Your task to perform on an android device: Track the status of the 12138 Punjab Mail train from NDLS Delhi to AGC Agra Cantt on November 17 in the Ixigo Trains app.
Image 0: 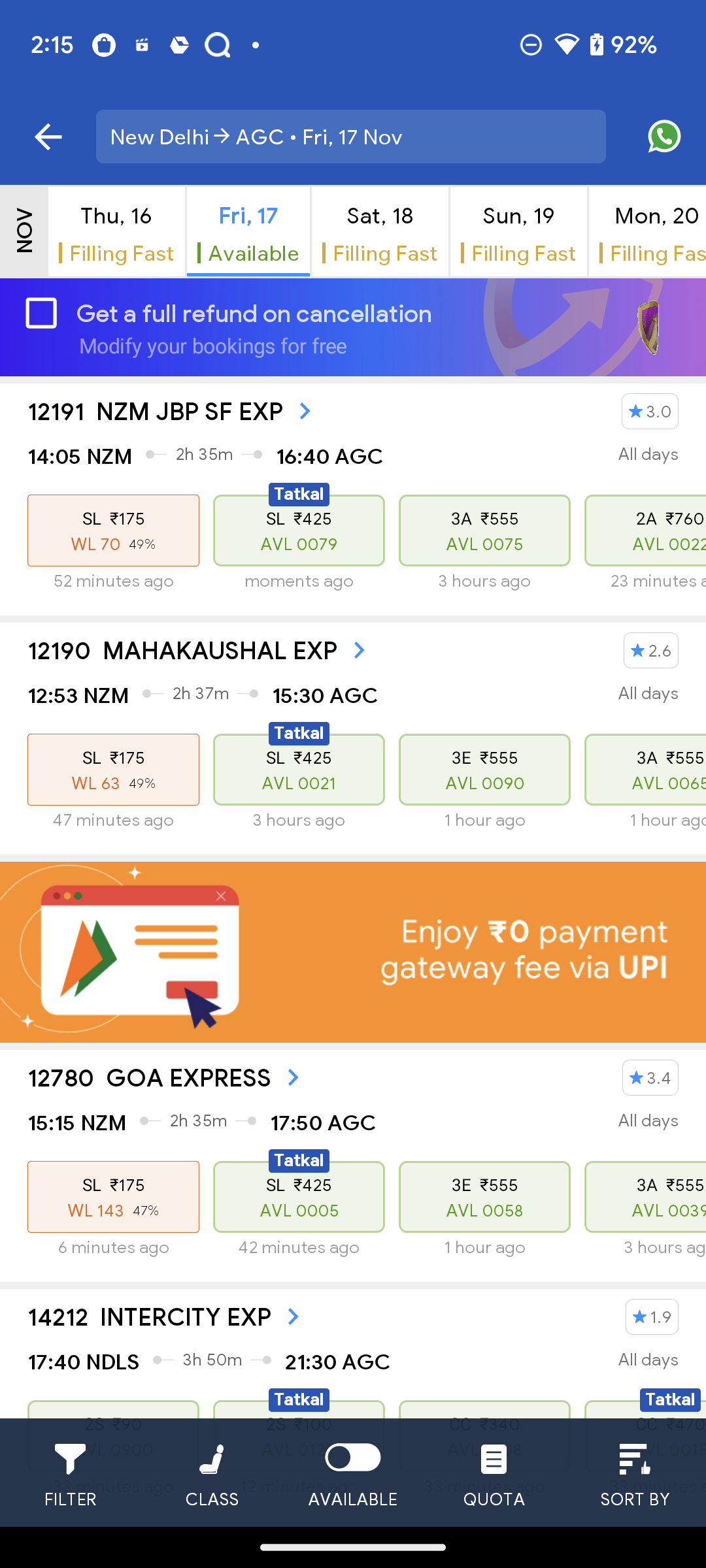
go back to the previous page
Step 0: press back button
Image 1: 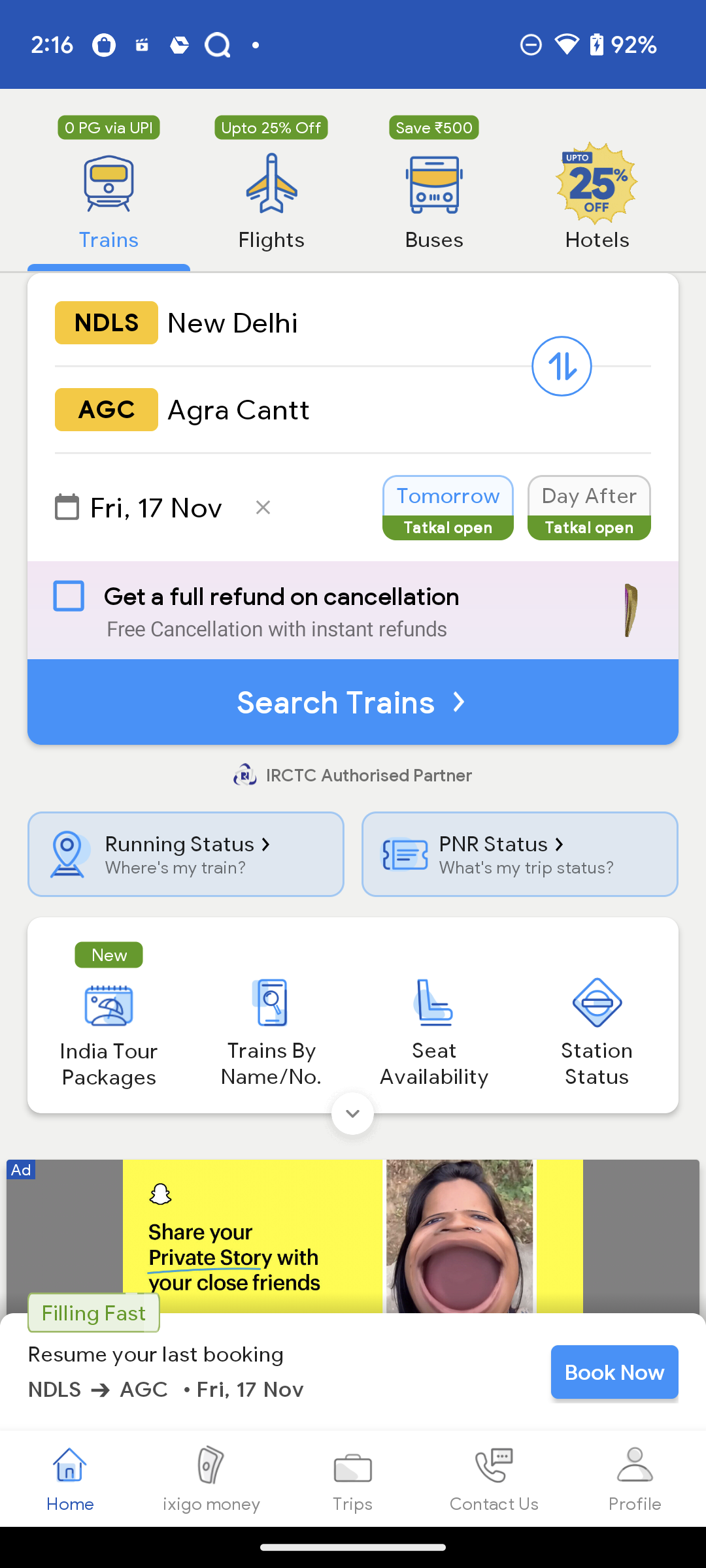
Click on Running Status
Step 1: click (179, 843)
Image 2: 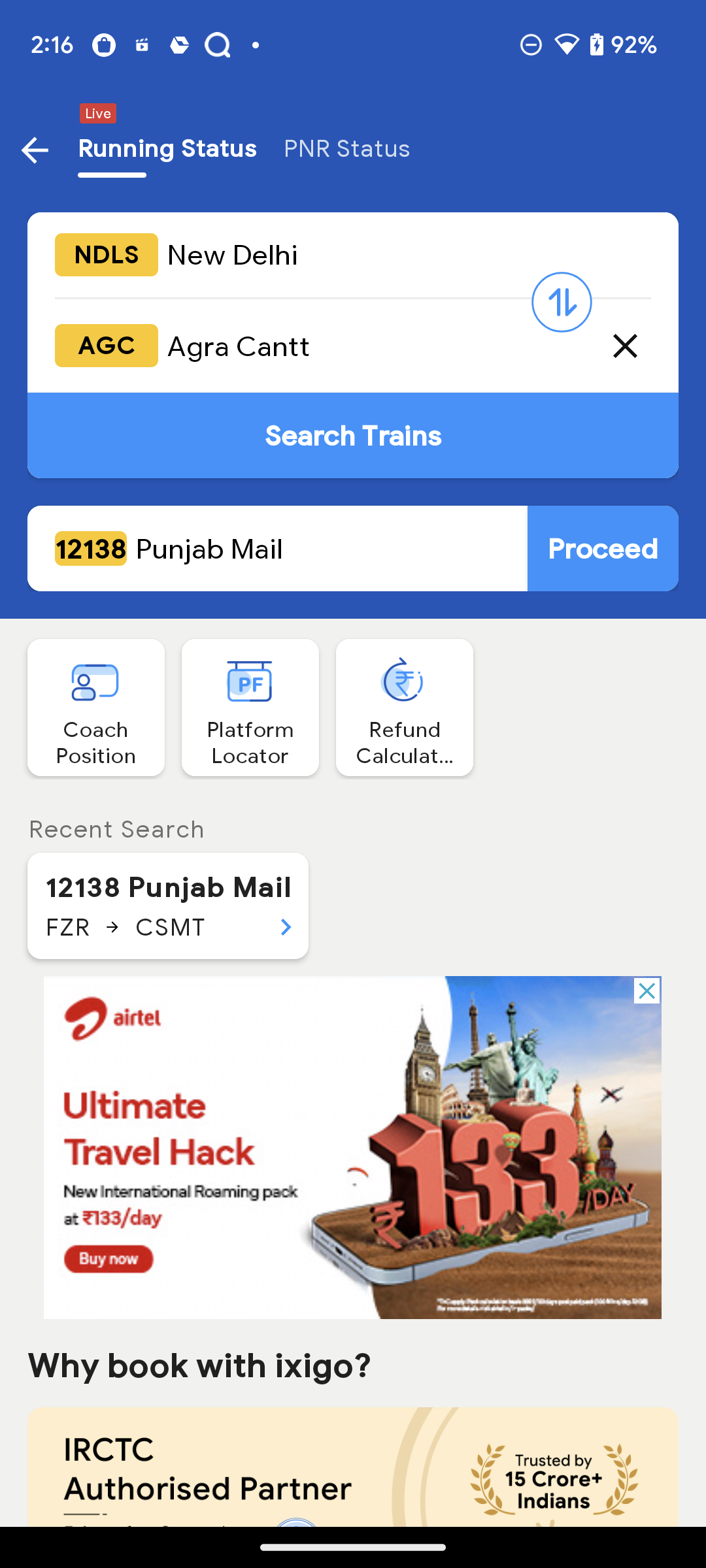
Click on the Proceed button of 12138 Punjab Mail
Step 2: click (603, 548)